Your task to perform on an android device: View my hiking activity progress so that I can see how close I am to my goal in the Fitbit app.
Image 0: 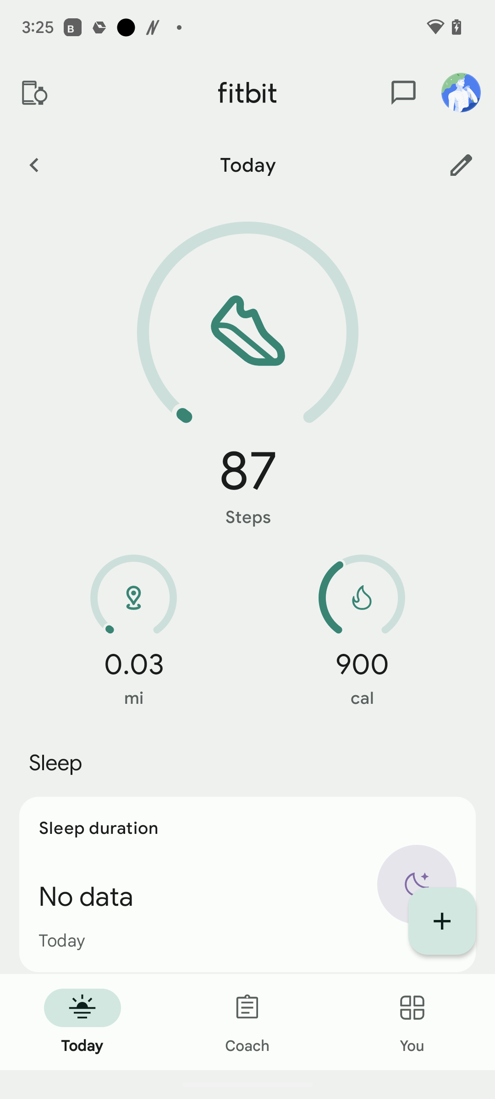
Scroll up
Step 0: scroll down
Image 1: 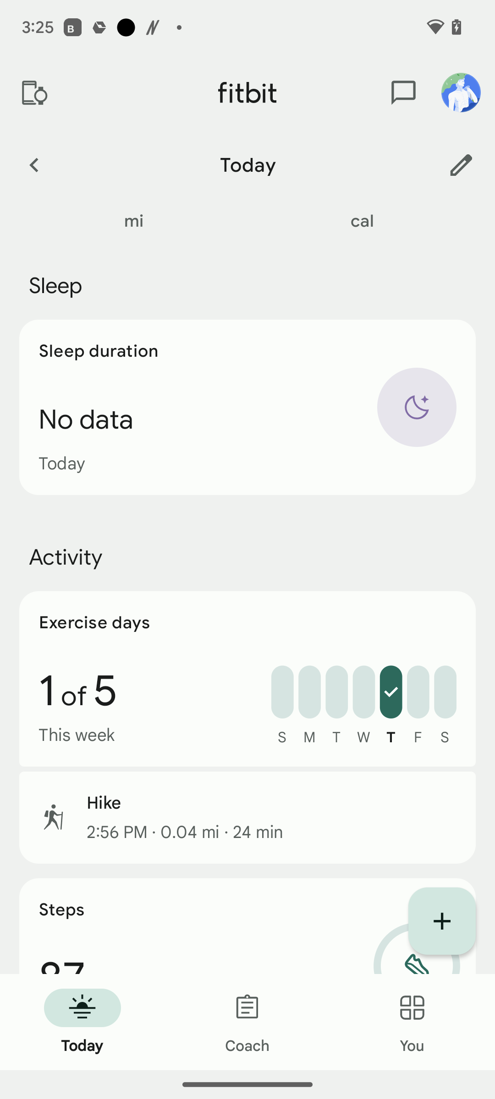
Click on hike in the middle left of the screen.
Step 1: click (104, 803)
Image 2: 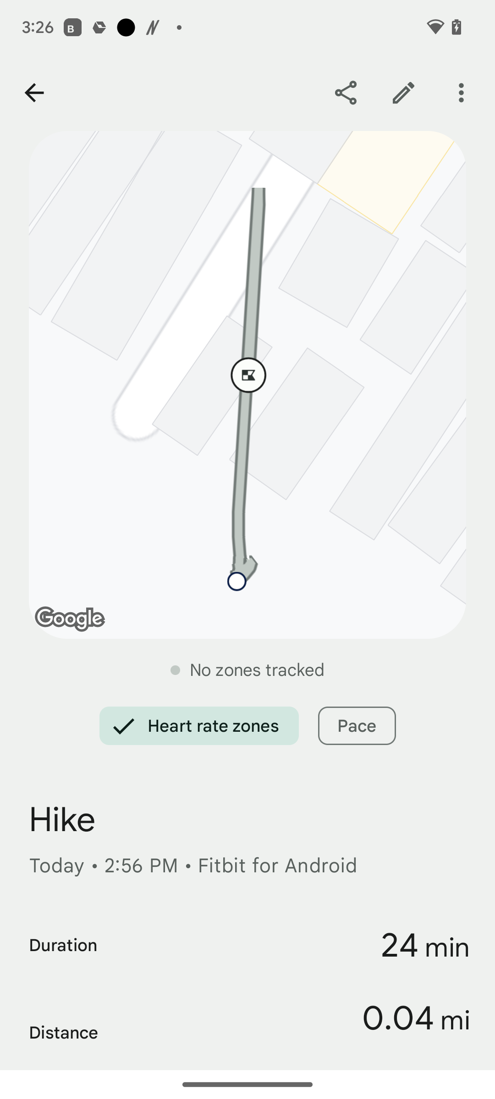
Scroll up
Step 2: scroll down